Your task to perform on an android device: Open Color app
Image 0: 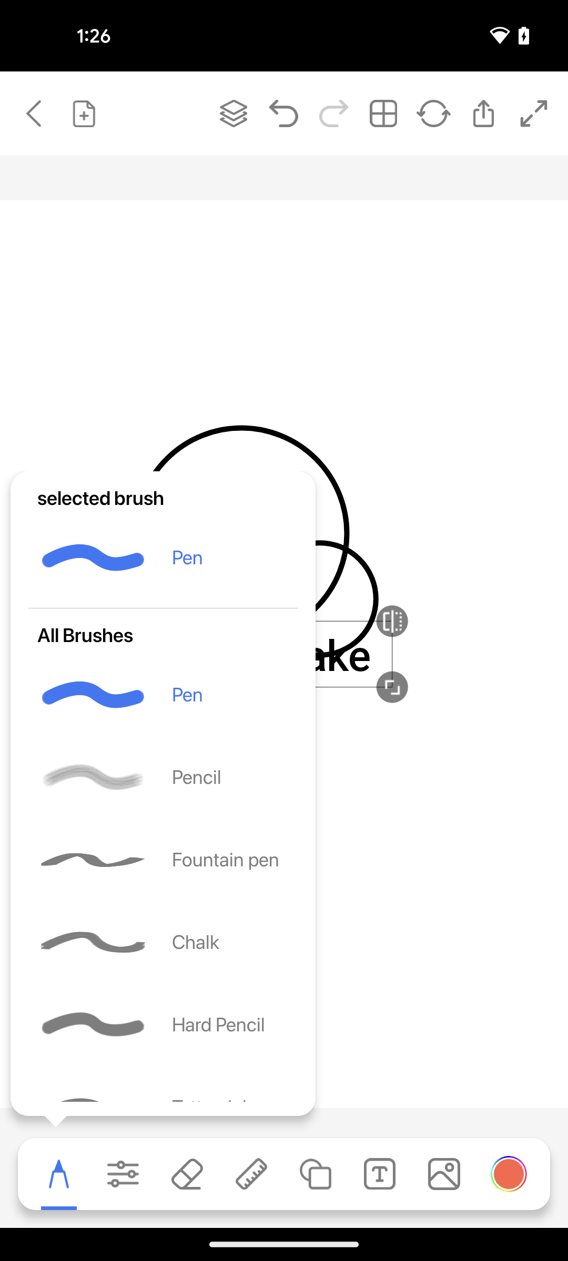
Step 0: open app "Color"